Your task to perform on an android device: I want to create a form for collecting basic information about the employees who are participating in the Christmas carol competition. Create the form in the Jotform app with the heading Carols Competition and subheading participants.
Image 0: 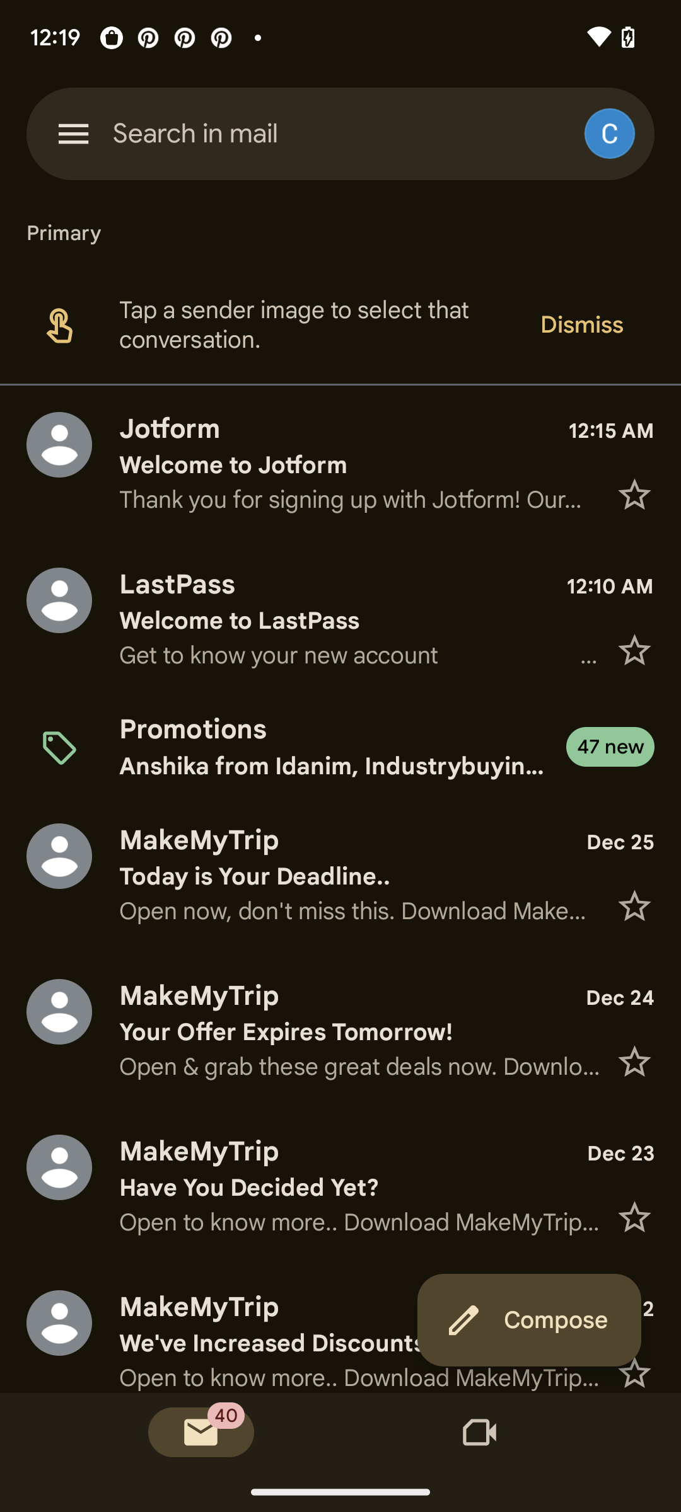
Open the Jotform app.
Step 0: open app "Jotform"
Image 1: 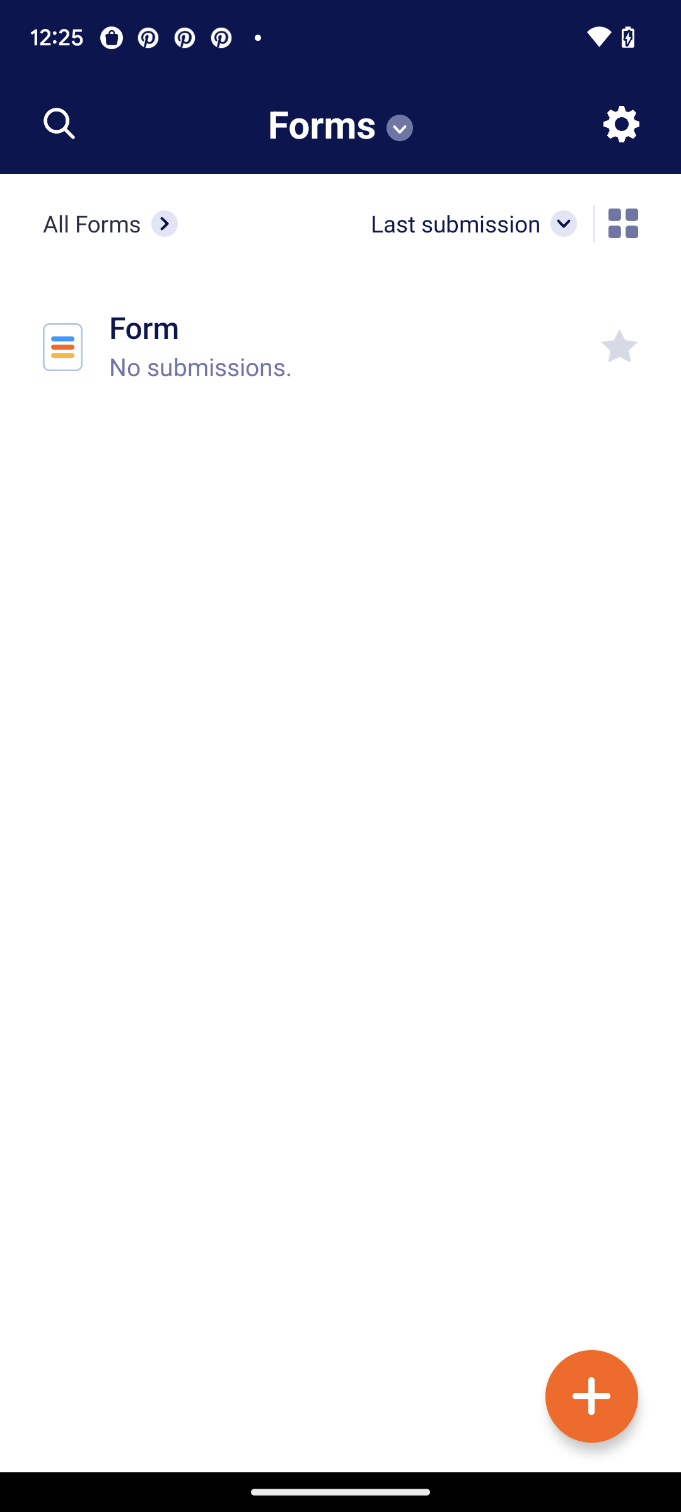
Click on the plus icon.
Step 1: click (591, 1396)
Image 3: 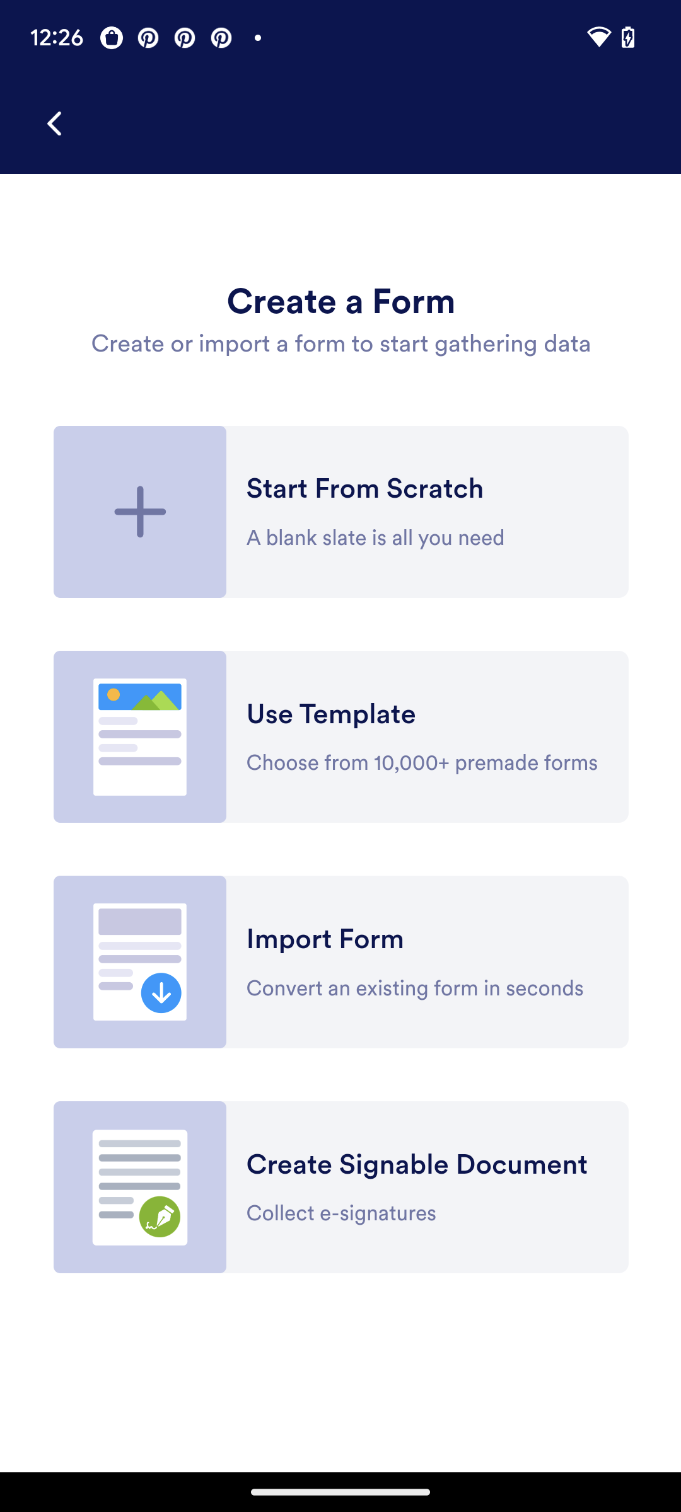
Click on the plus icon.
Step 3: click (340, 512)
Image 4: 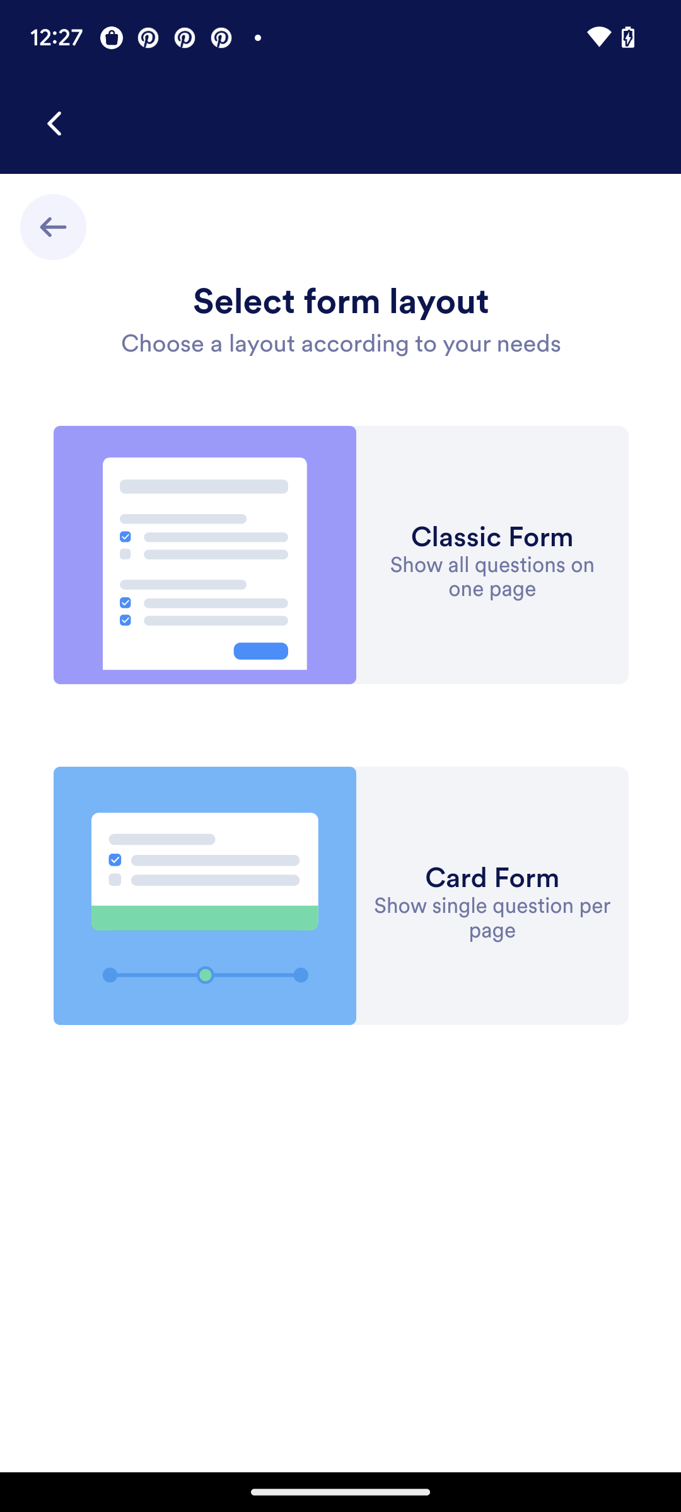
Select the first option.
Step 4: click (340, 554)
Image 5: 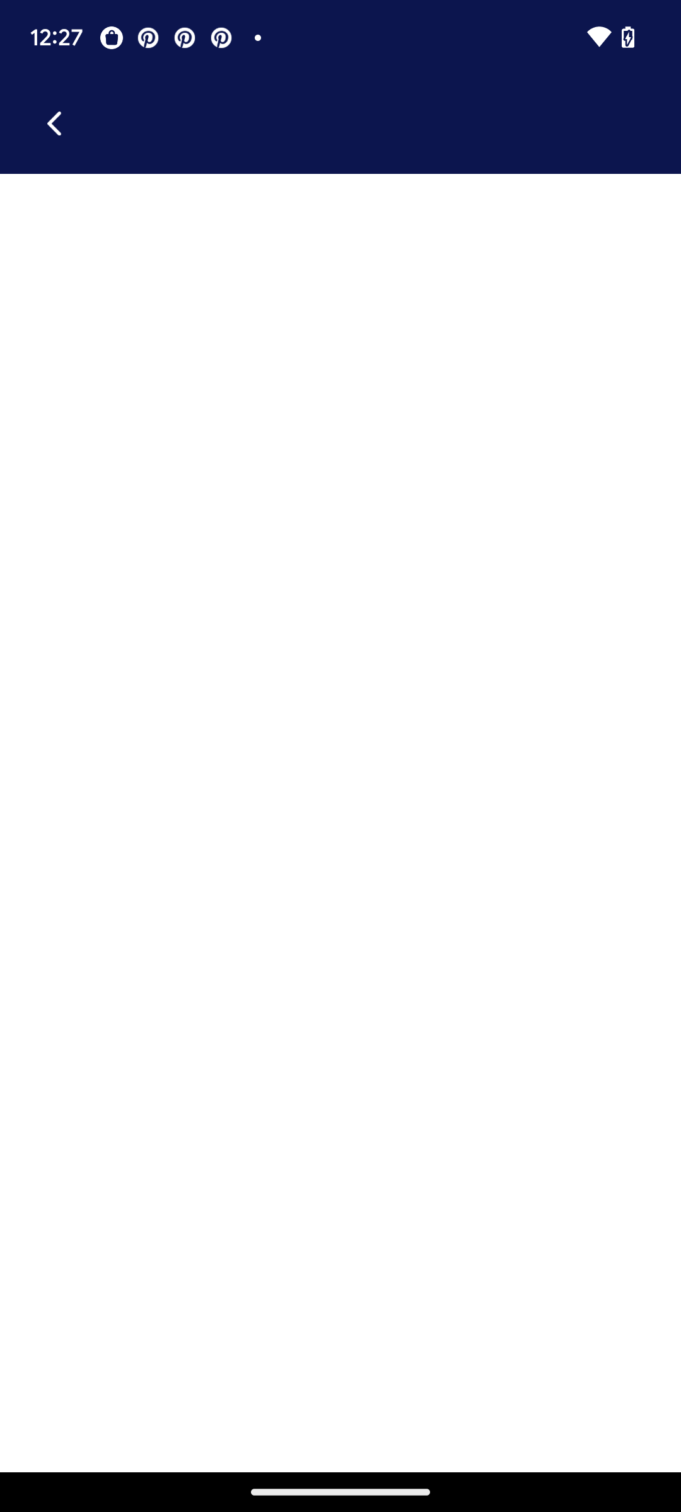
Select the first option.
Step 5: wait
Image 6: 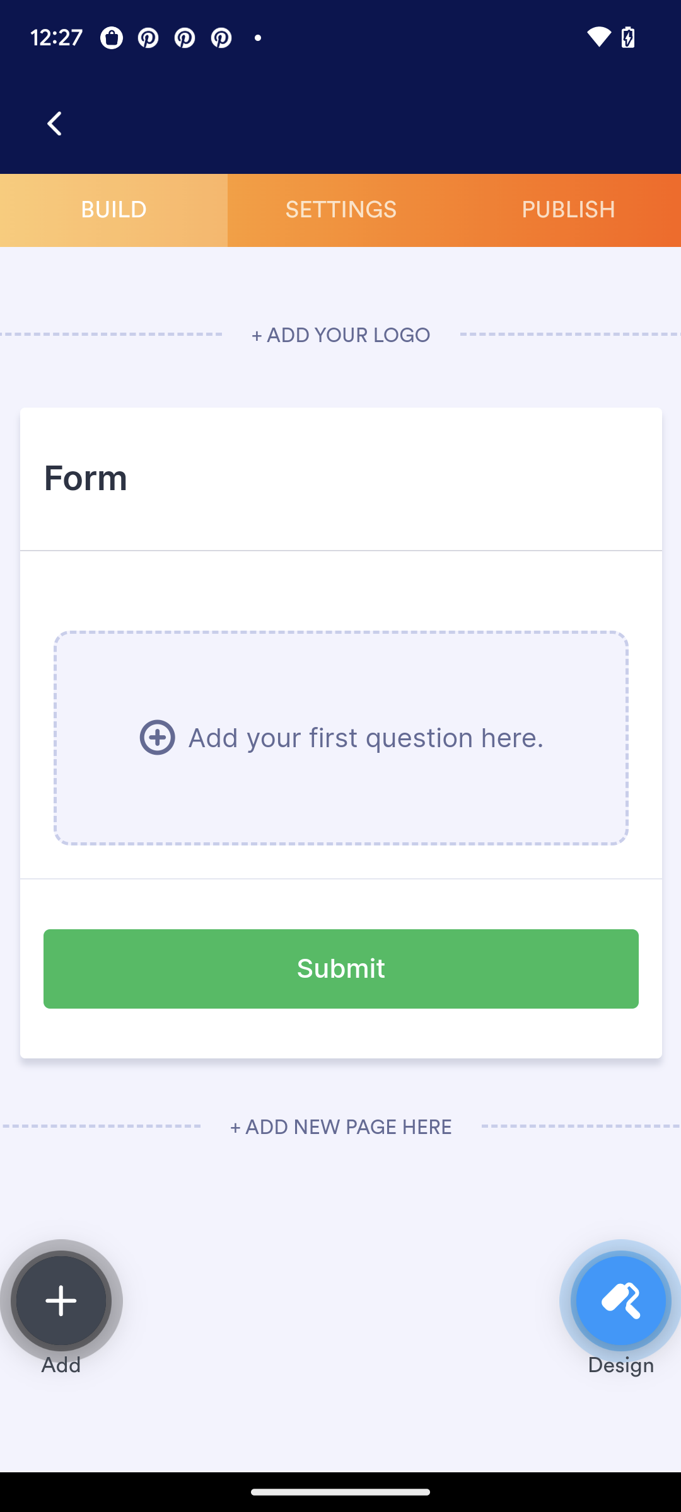
Click on the Form.
Step 6: click (86, 479)
Image 7: 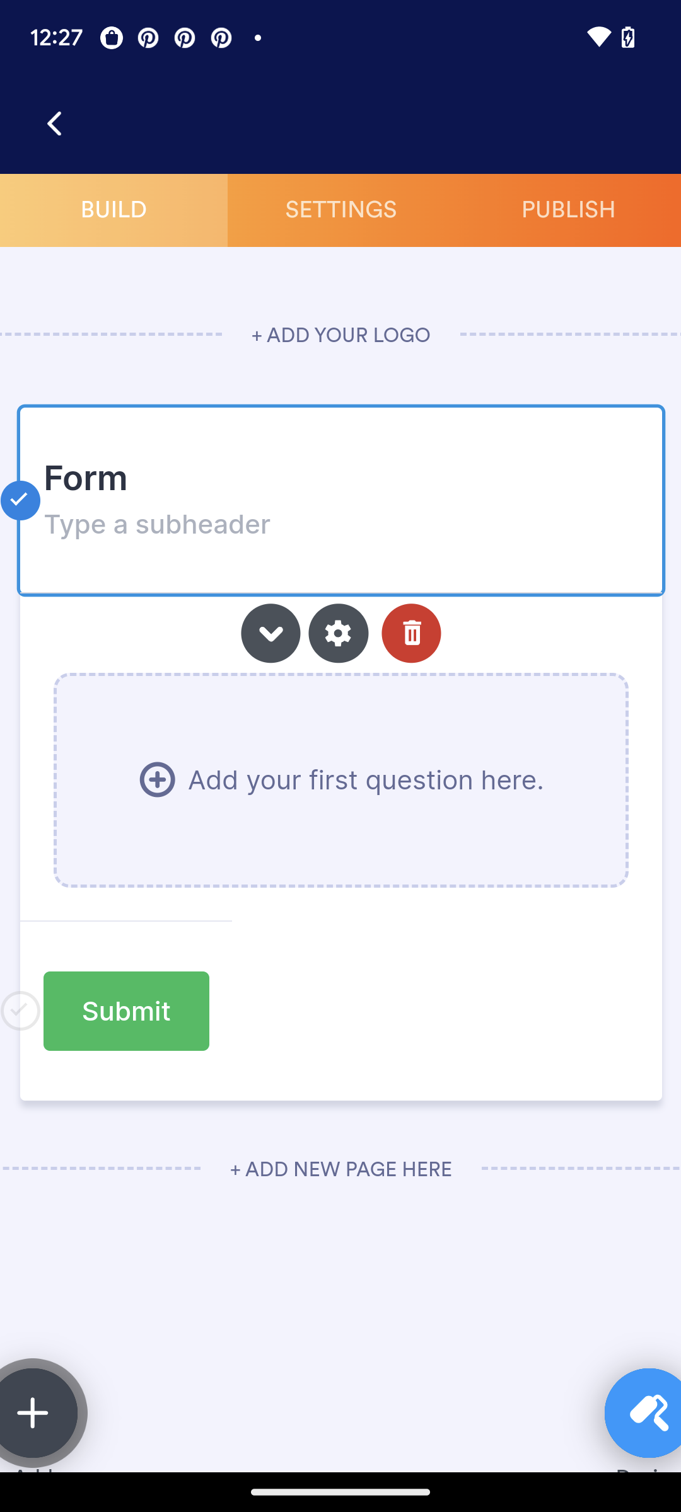
Click on the form again.
Step 7: click (86, 479)
Image 8: 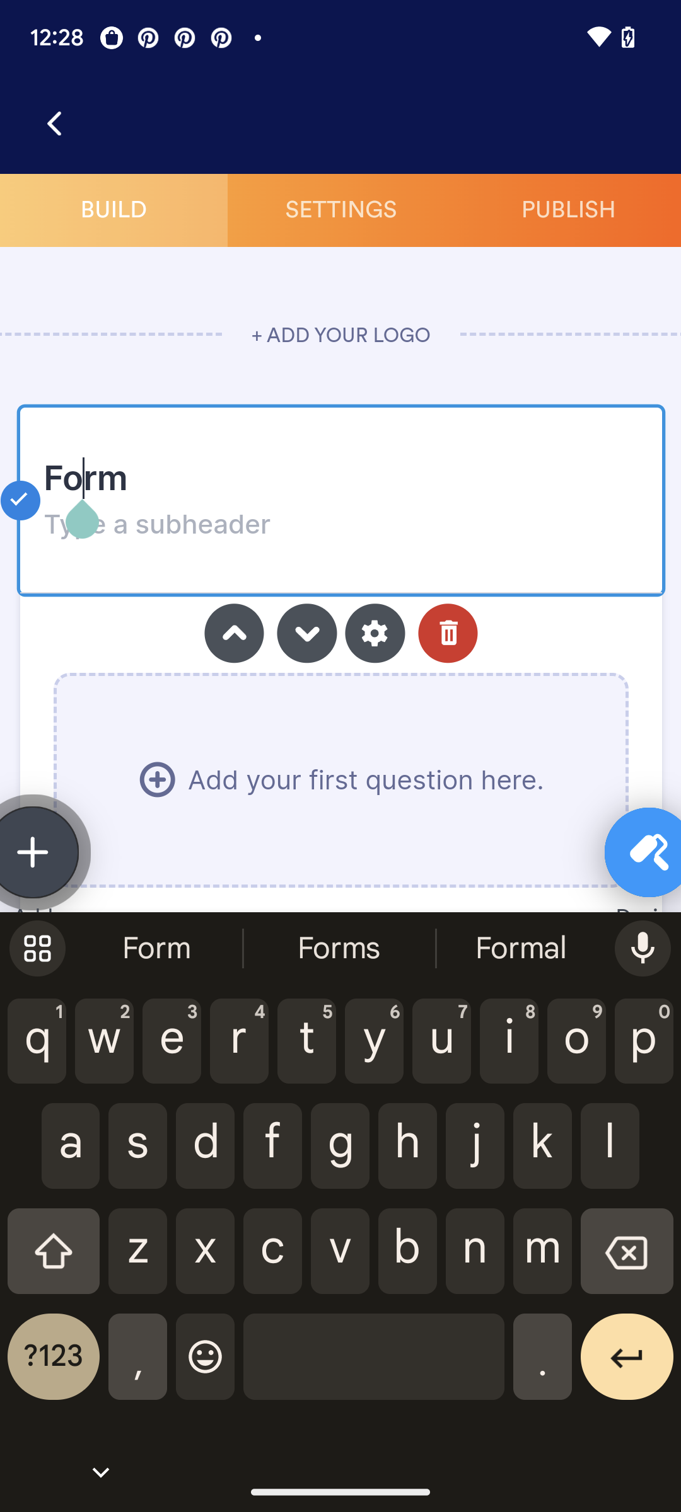
Long press on the form to delete the word.
Step 8: long press (86, 479)
Image 9: 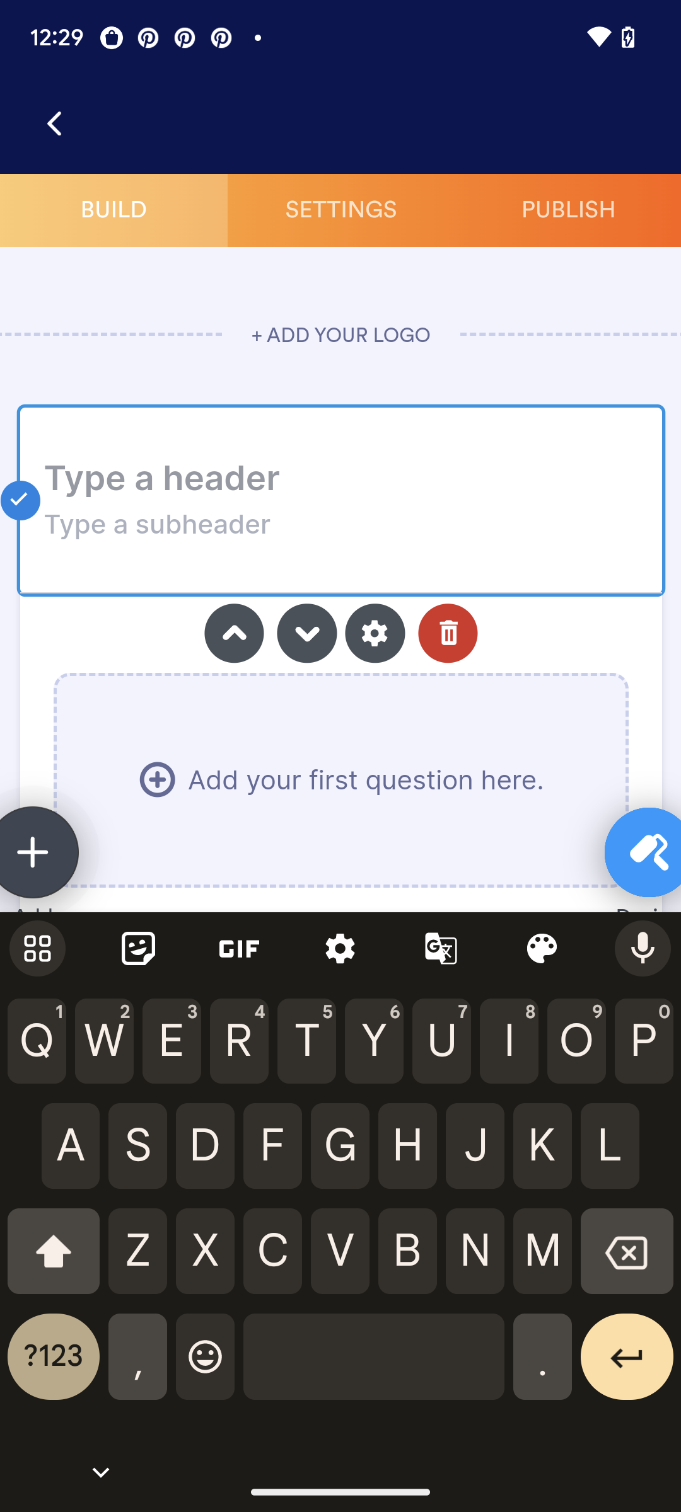
Now enter the header as Carols Competition.
Step 9: type "Carols competion"
Image 10: 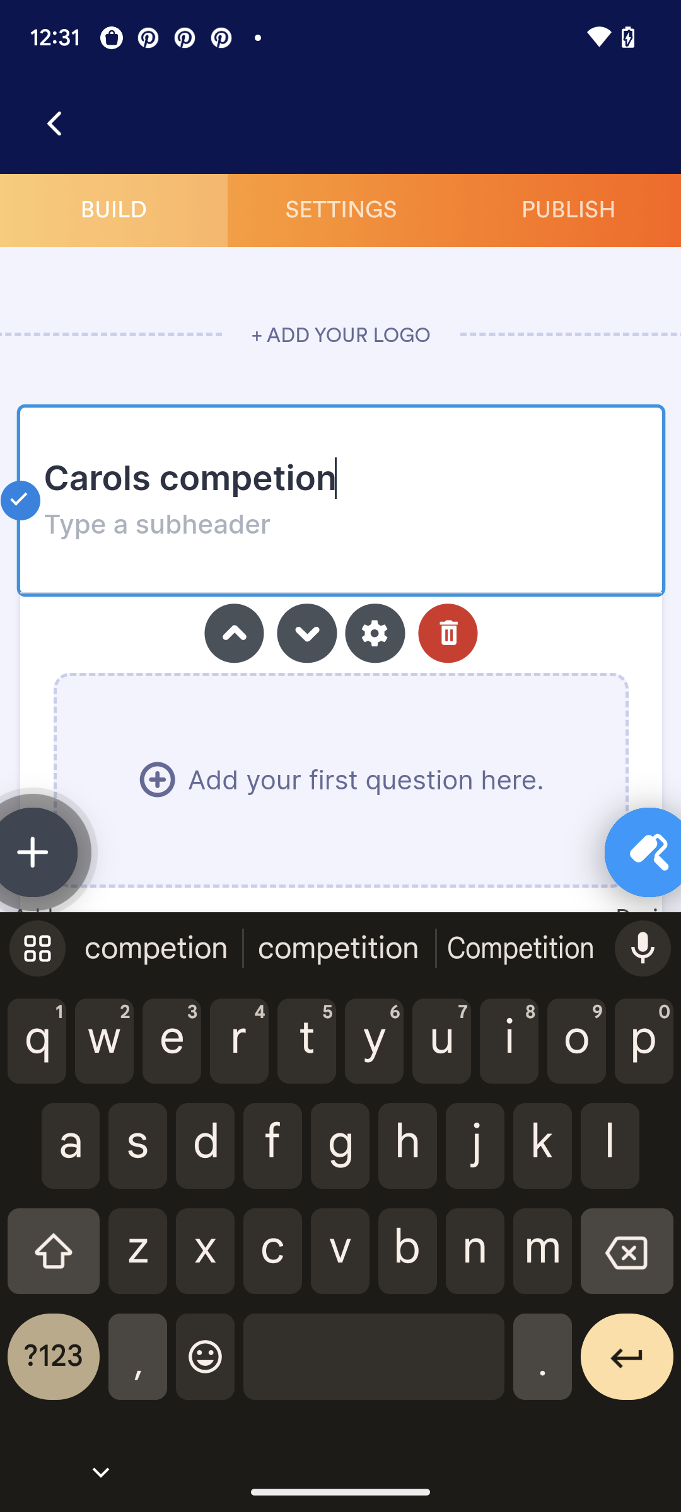
Now tap on the subheader.
Step 10: click (340, 525)
Image 11: 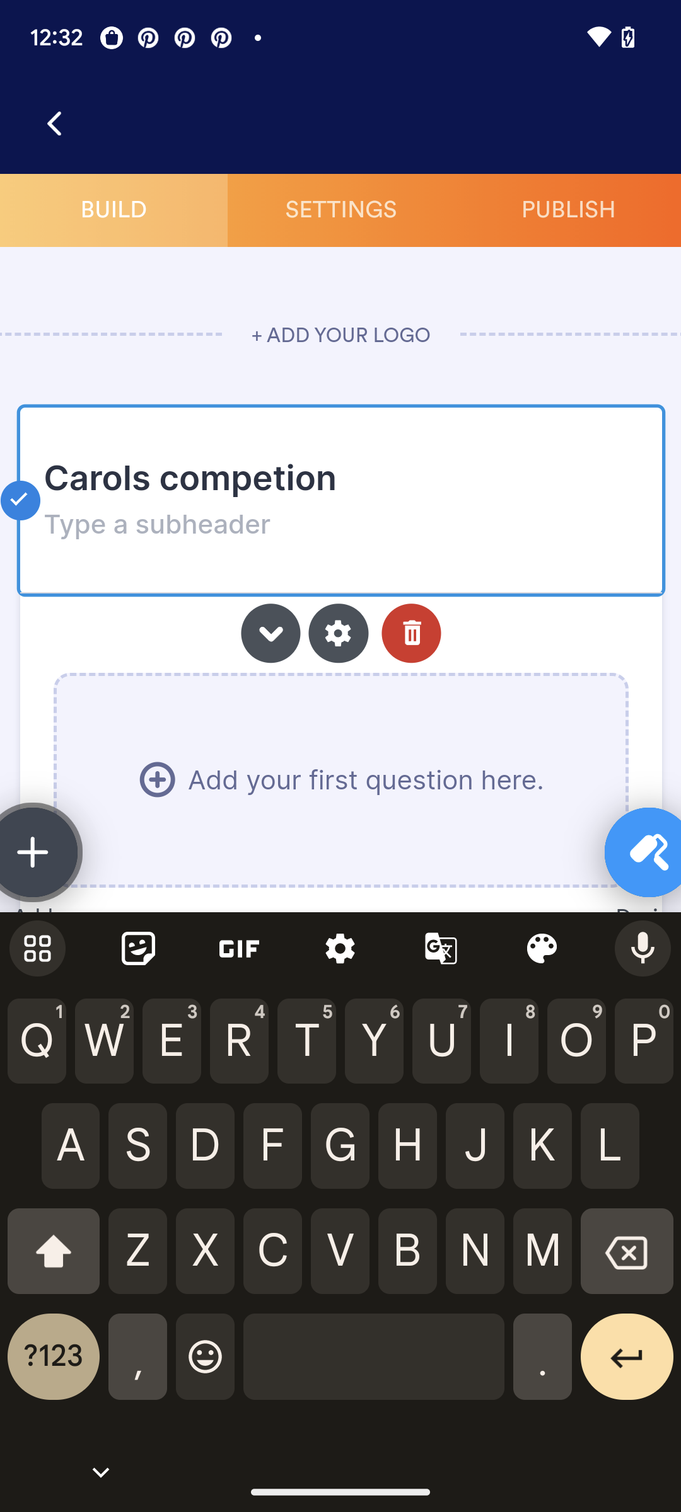
Now enter the subheader.
Step 11: type "participants"